Your task to perform on an android device: Open the 1Weather app and click on the RDAR tab to see the current weather conditions on the map
Image 0: 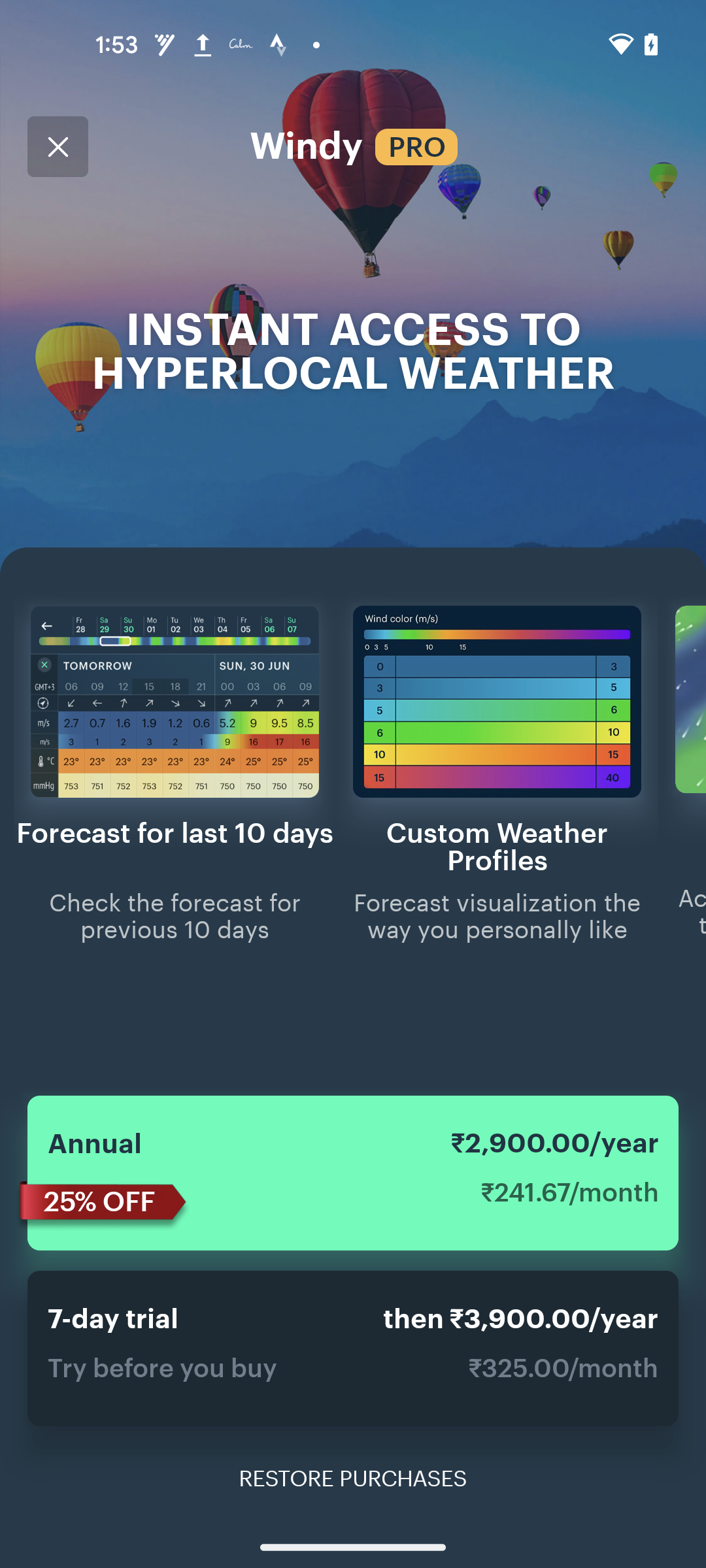
Open the 1Weather app
Step 0: open app "1Weather"
Image 1: 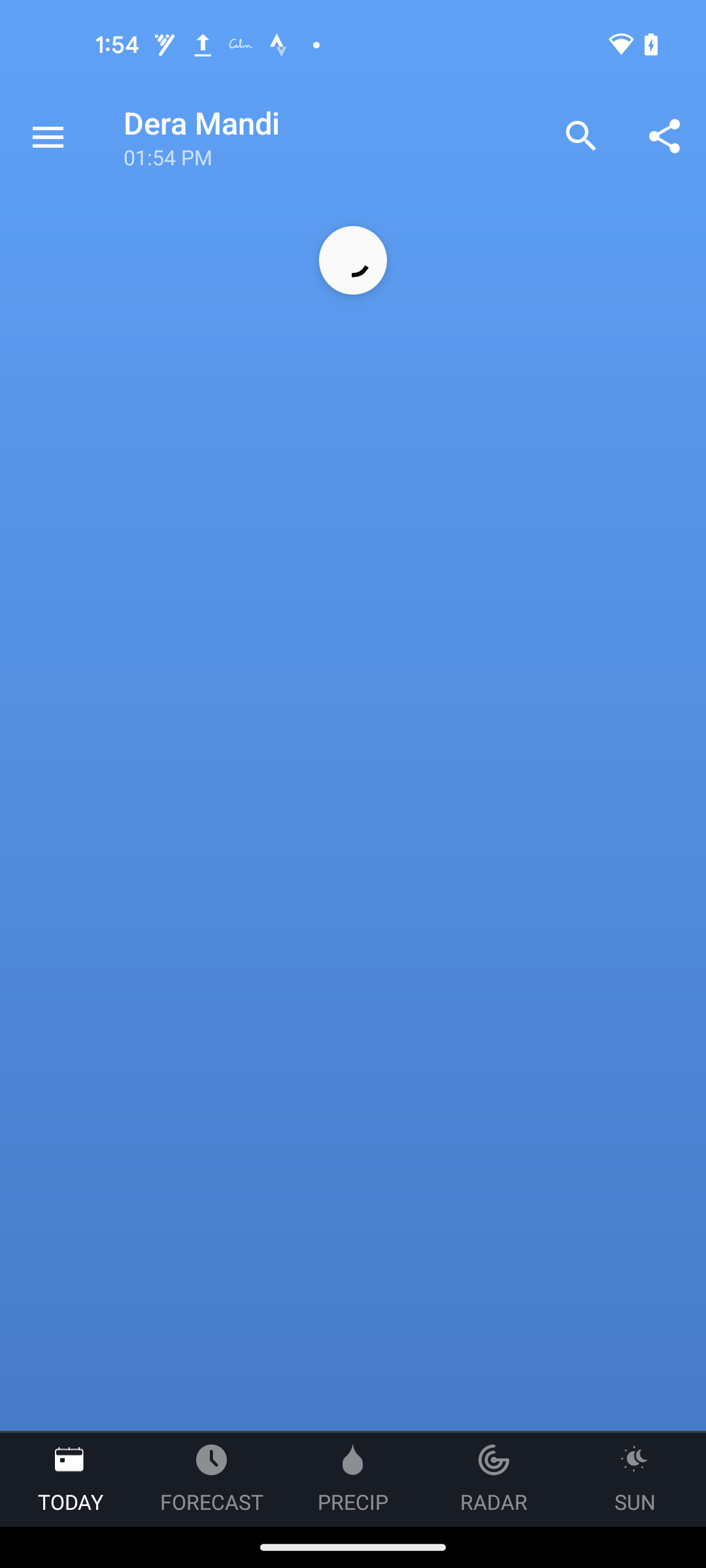
Open the 1Weather app
Step 1: wait
Image 3: 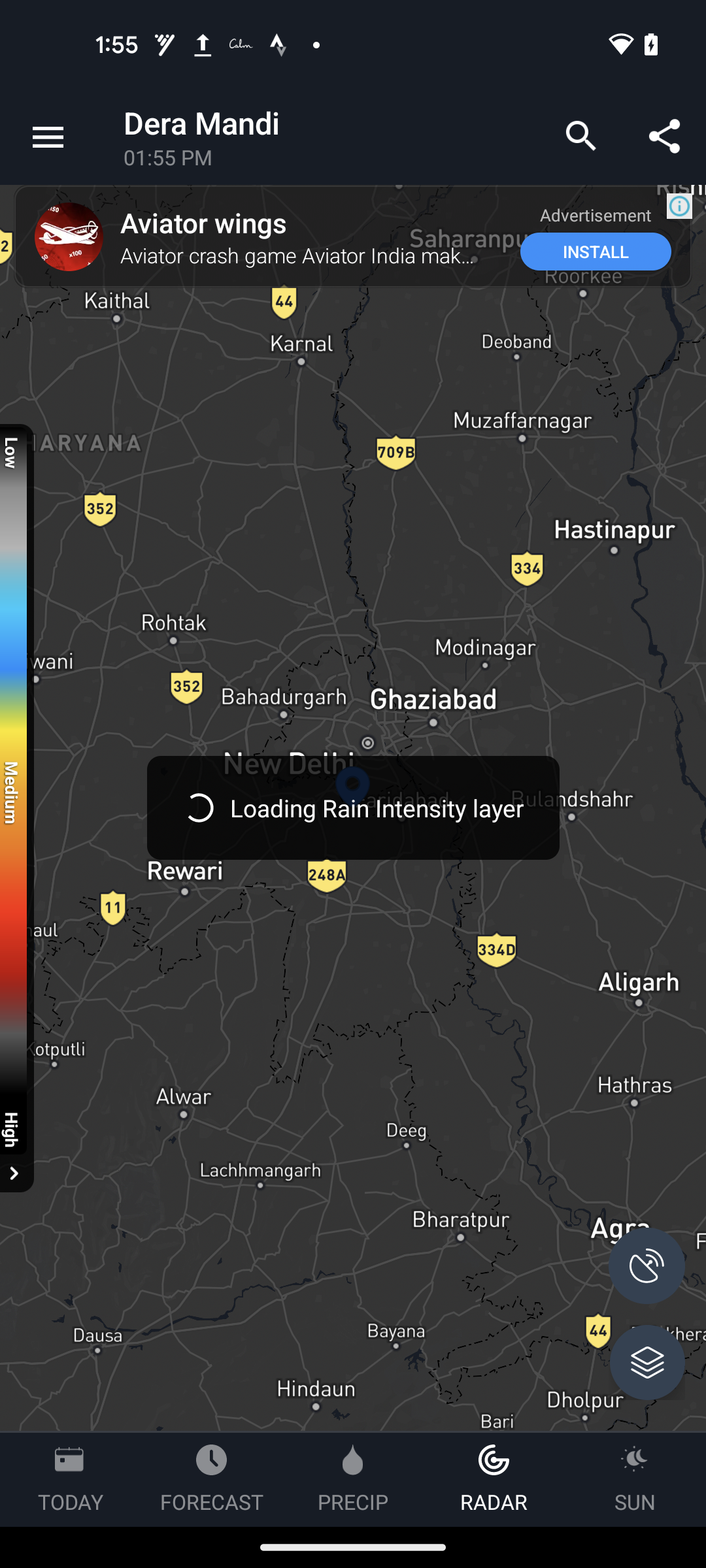
Click on the Radar tab at the bottom of the screen
Step 3: wait